Your task to perform on an android device: I want to add Notmilk to my cart.
Image 0: 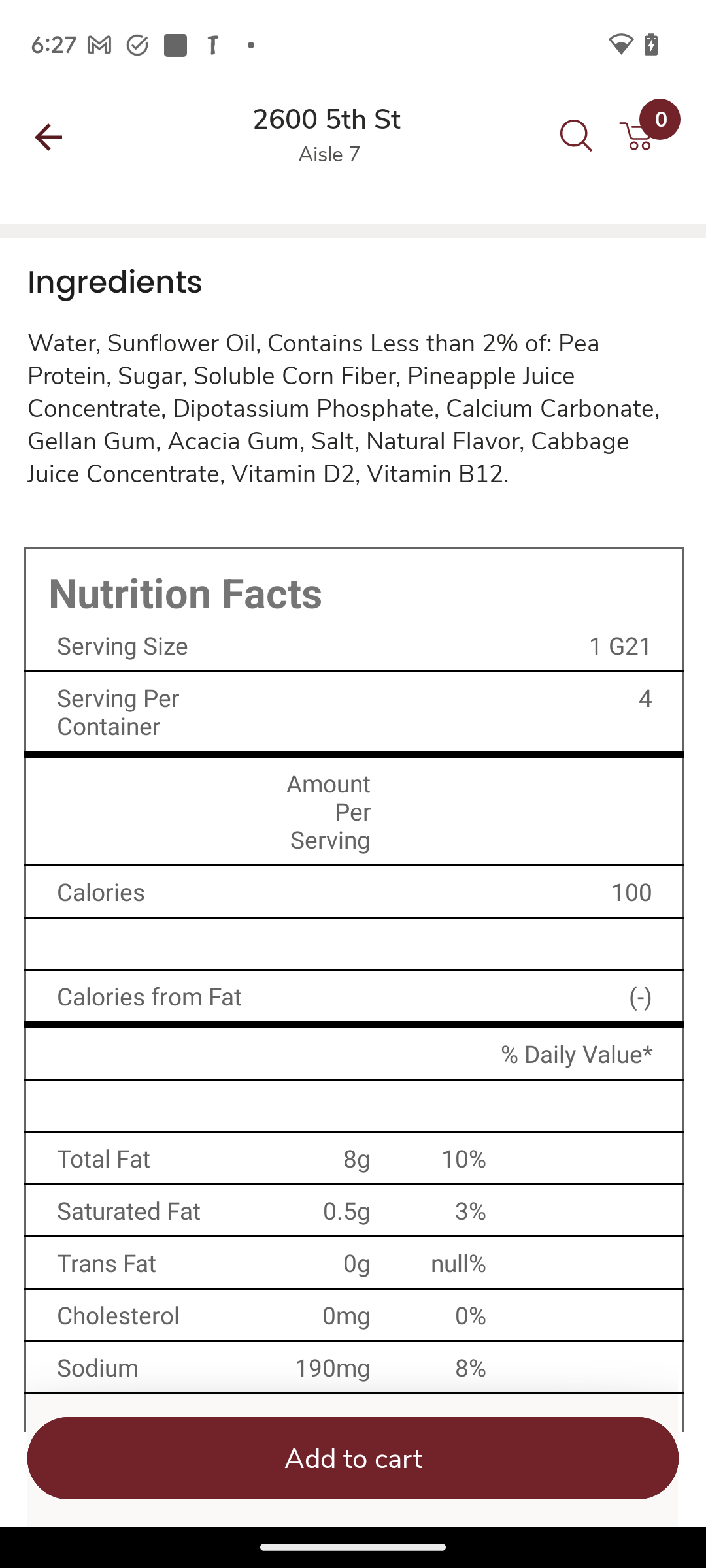
Click on Add to cart option on the bottom of the screen.
Step 0: click (516, 1458)